Your task to perform on an android device: Create a list of things to buy in the future, which includes new hiking boots and camping gear on the Habitica app.
Image 0: 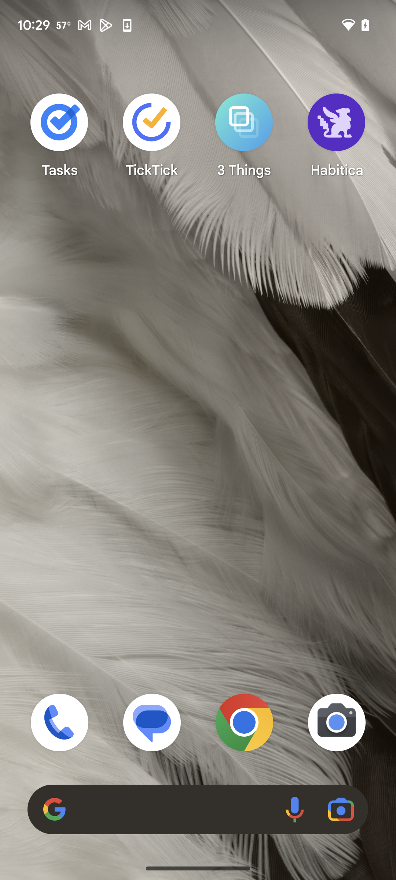
Open Habitica app
Step 0: open app "Habitica"
Image 1: 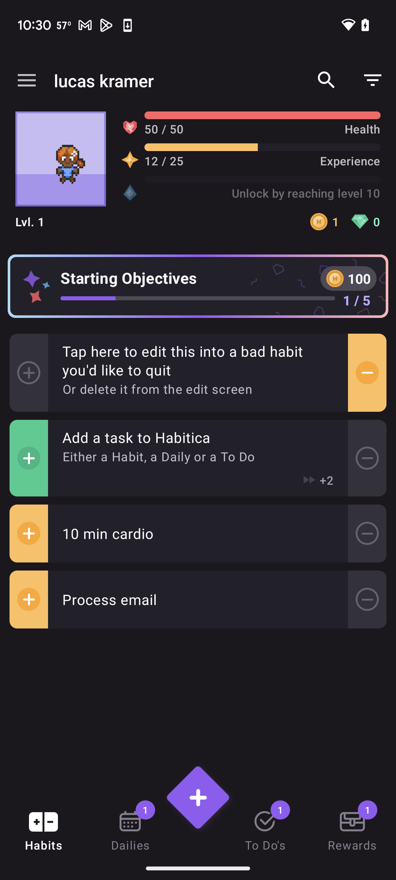
Click on add a task
Step 1: click (29, 458)
Image 2: 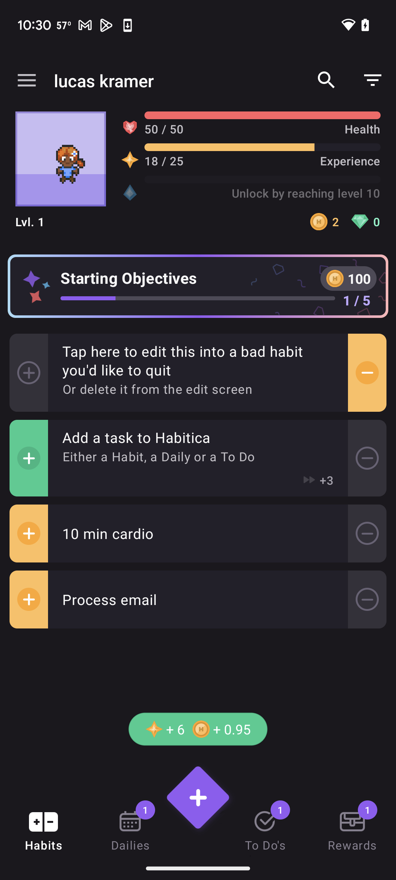
Click on add a task
Step 2: click (198, 437)
Image 3: 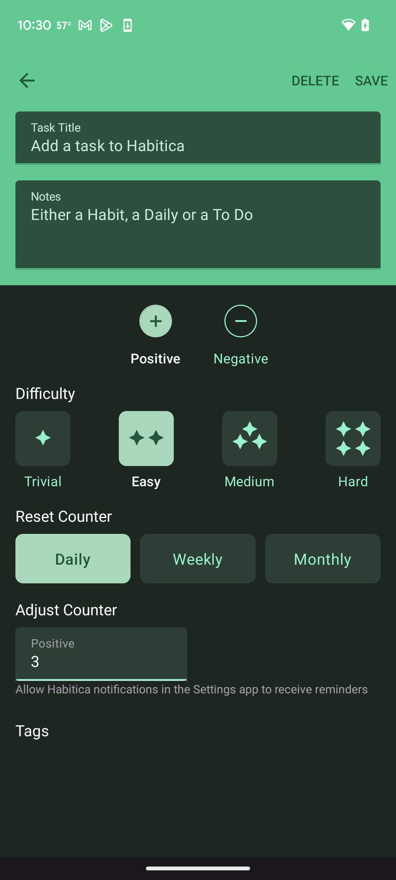
Click on task title
Step 3: click (198, 138)
Image 4: 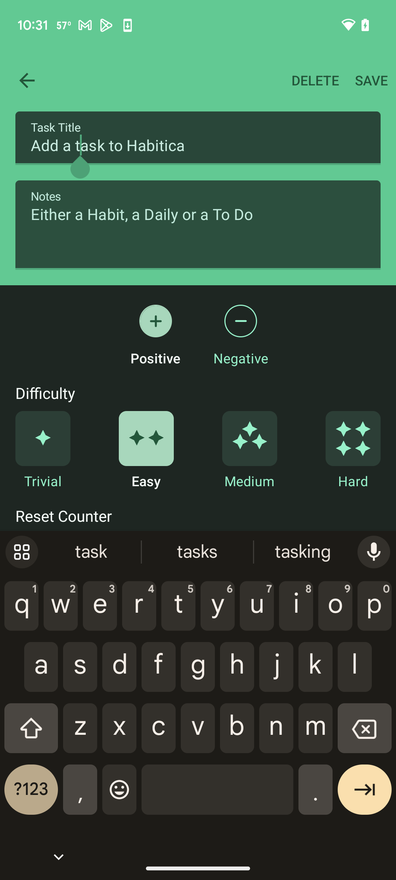
Type Things to buy in future
Step 4: type "Things to buy in future"
Image 5: 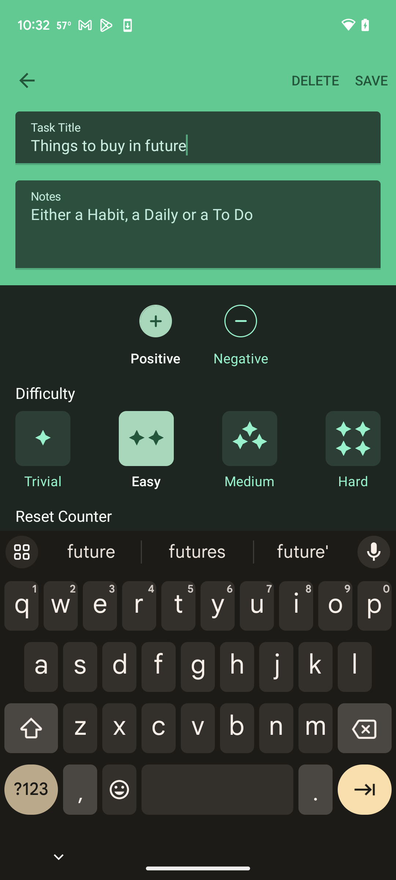
Click on notes
Step 5: click (198, 225)
Image 6: 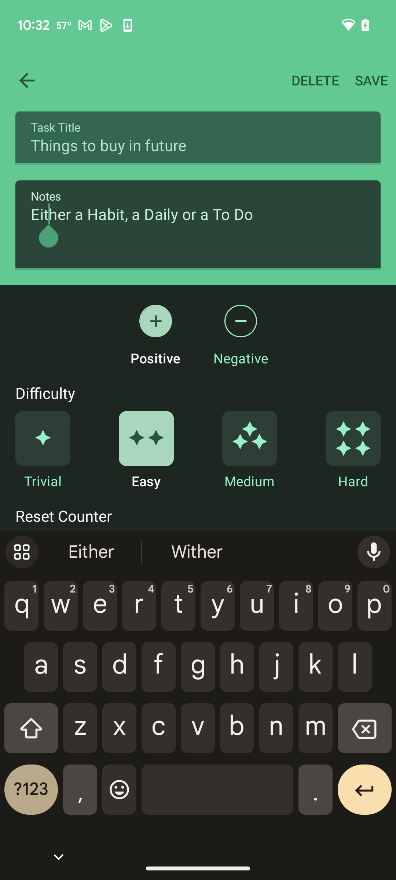
Add New Hiking boots and Camping gear
Step 6: type "New Hiking boots"
Image 7: 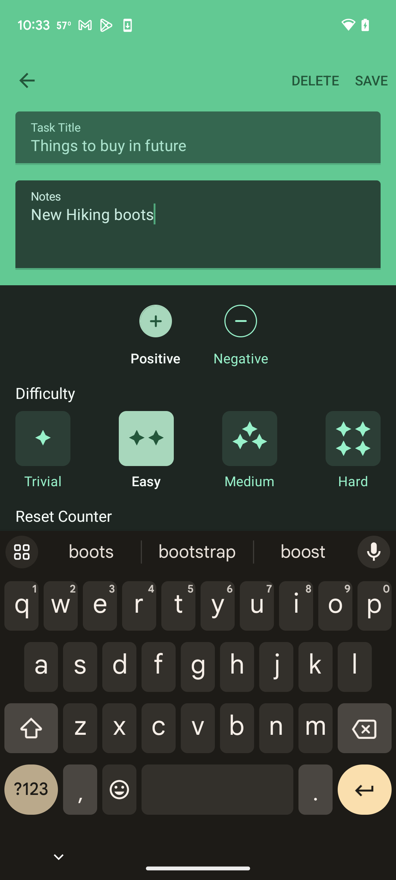
Add New Hiking boots and Camping gear
Step 7: type "and Camping gear"
Image 8: 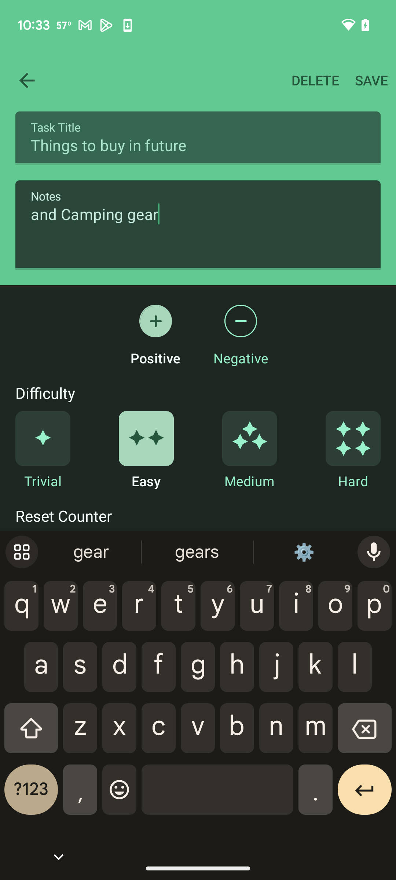
Add New Hiking boots and Camping gear
Step 8: type "New Hiking boots and Camping gear"
Image 9: 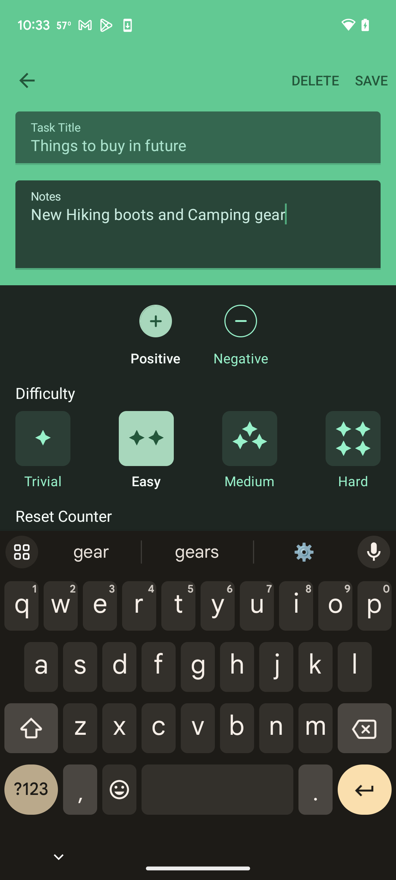
Click on save
Step 9: click (371, 80)